Your task to perform on an android device: In the Fit App ,set a goal of 10000 steps
Image 0: 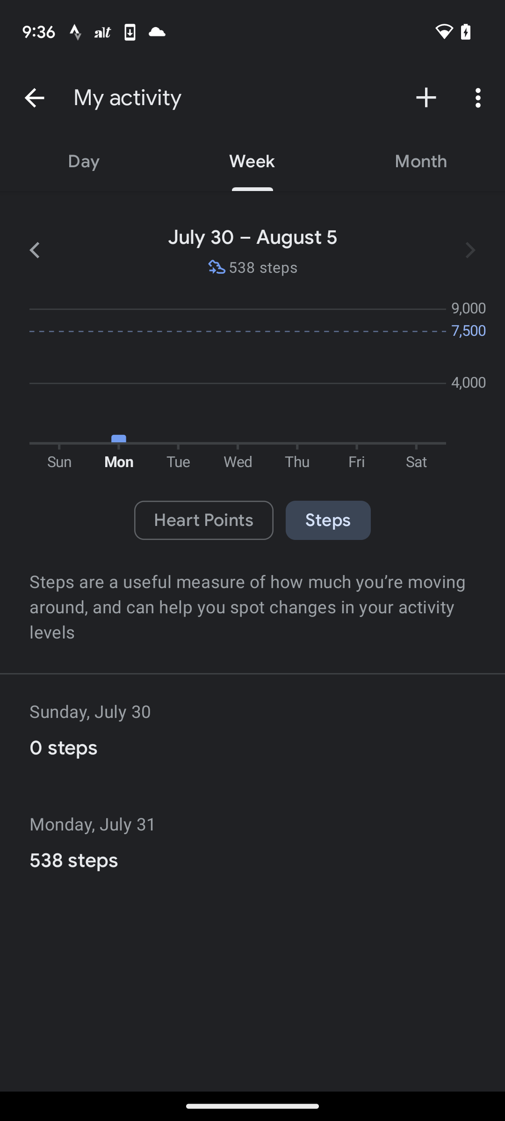
Click on the back icon at the top right corner
Step 0: click (34, 98)
Image 1: 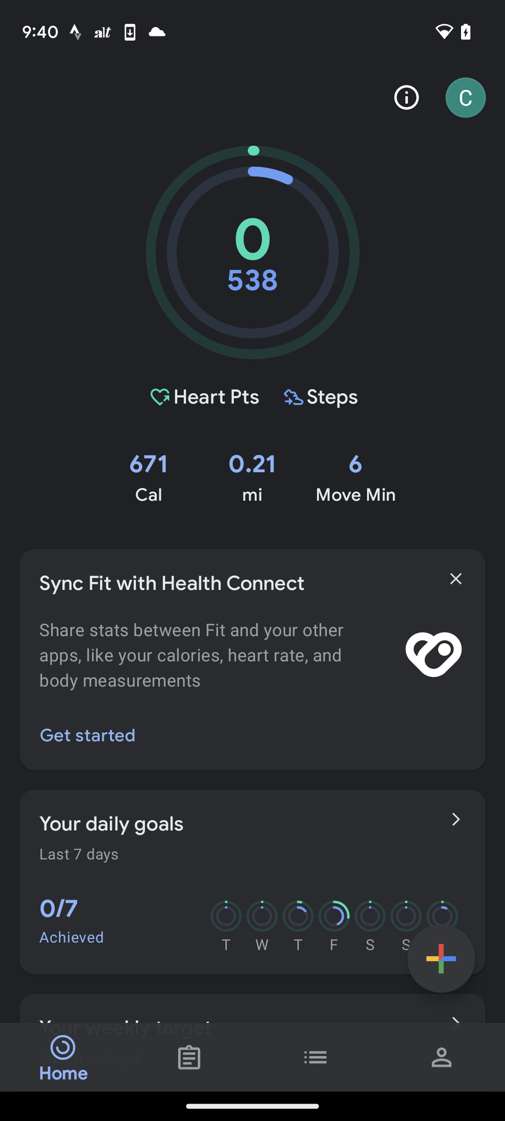
Click on the 538 inside the double circles
Step 1: click (252, 239)
Image 2: 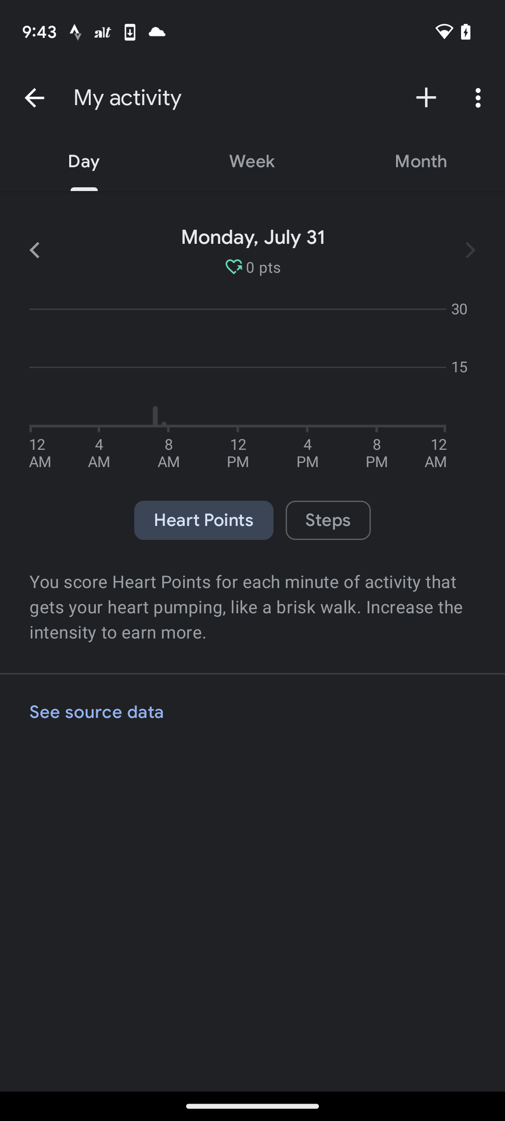
Click on the plus icon at the top right corner
Step 2: click (426, 98)
Image 3: 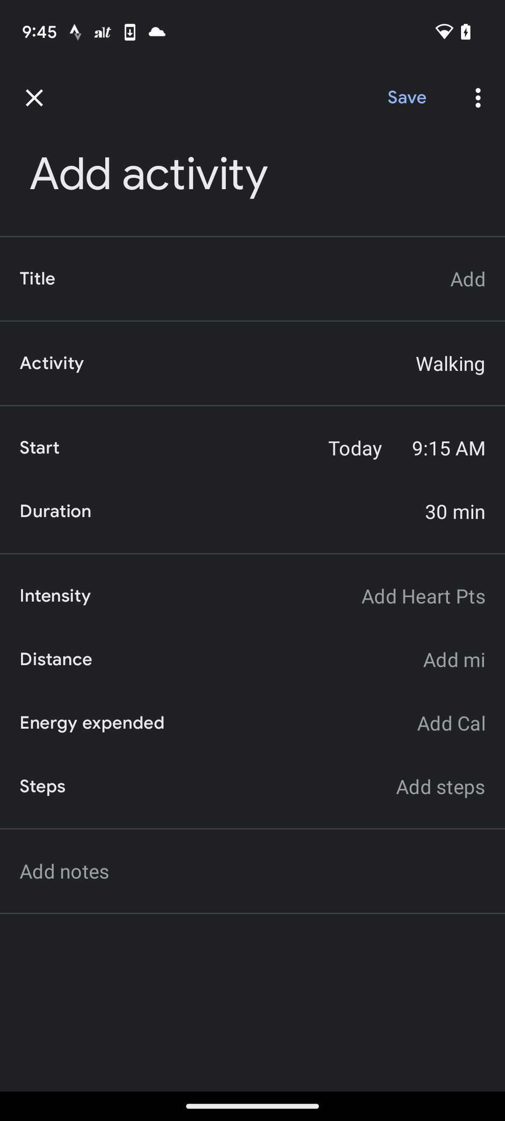
Click on the add steps option
Step 3: click (198, 786)
Image 4: 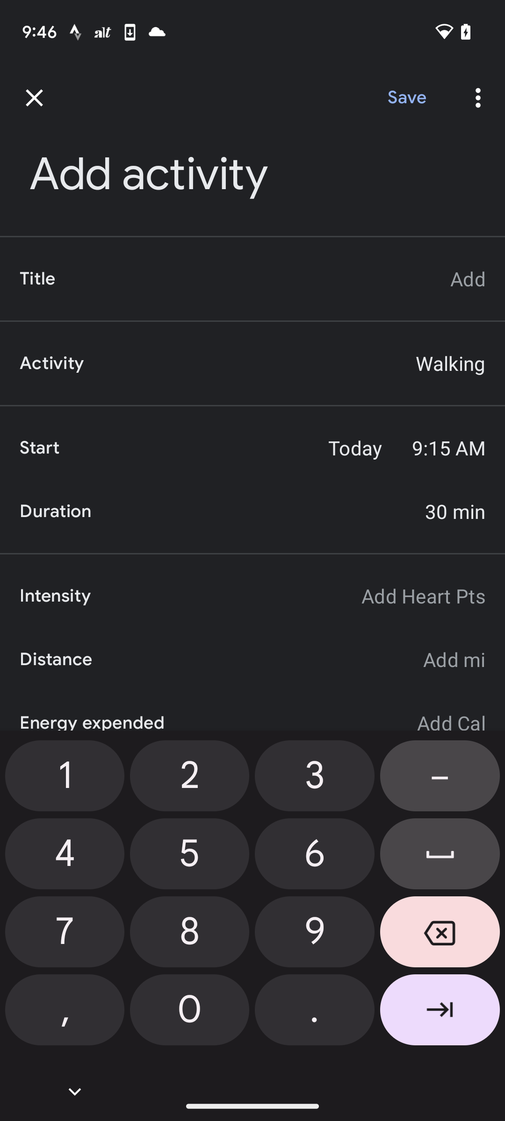
Enter the 10000 steps
Step 4: click (65, 779)
Image 6: 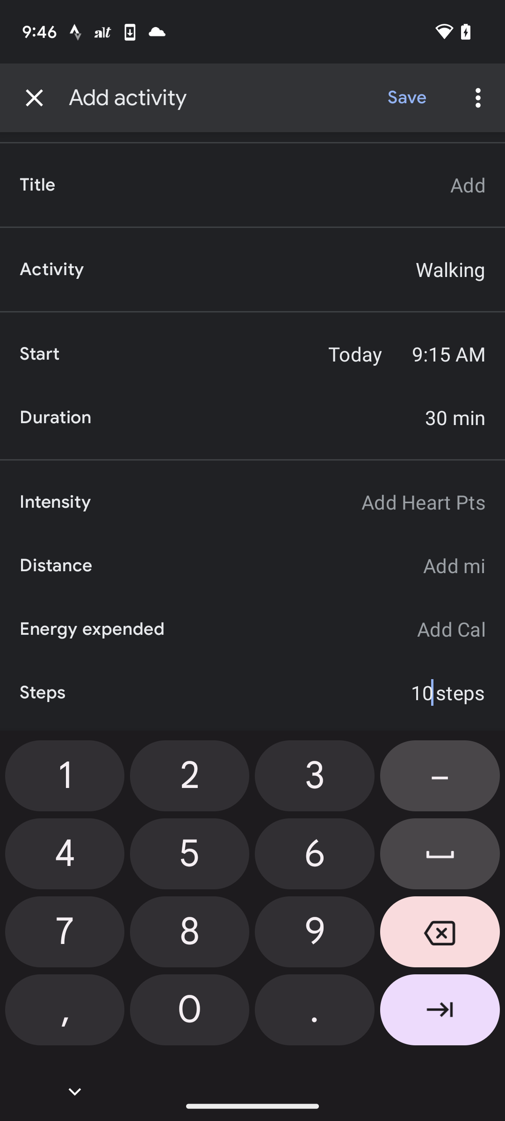
Enter the 10000 steps
Step 6: click (189, 1009)
Image 7: 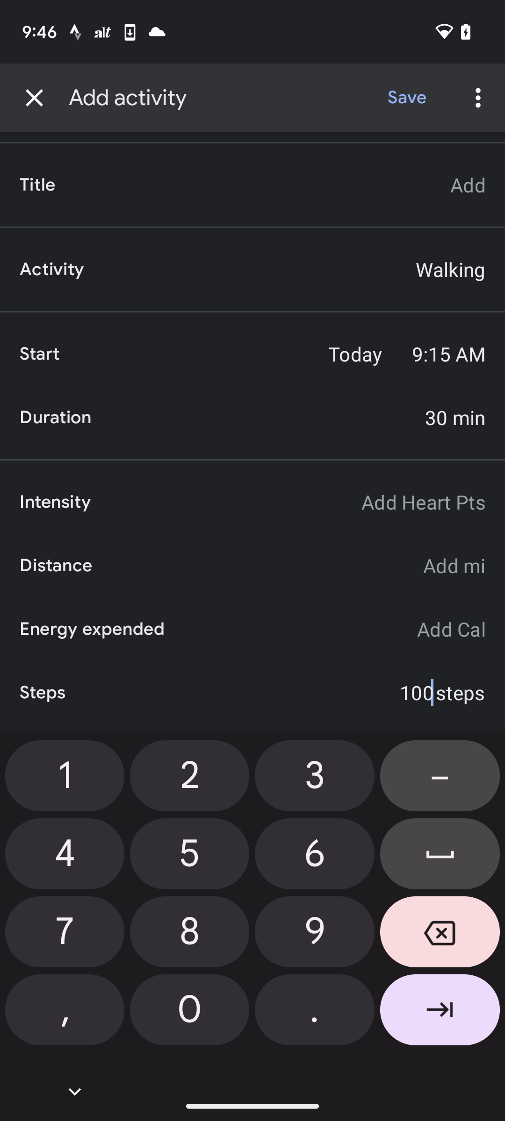
Enter the 10000 steps
Step 7: click (189, 1013)
Image 9: 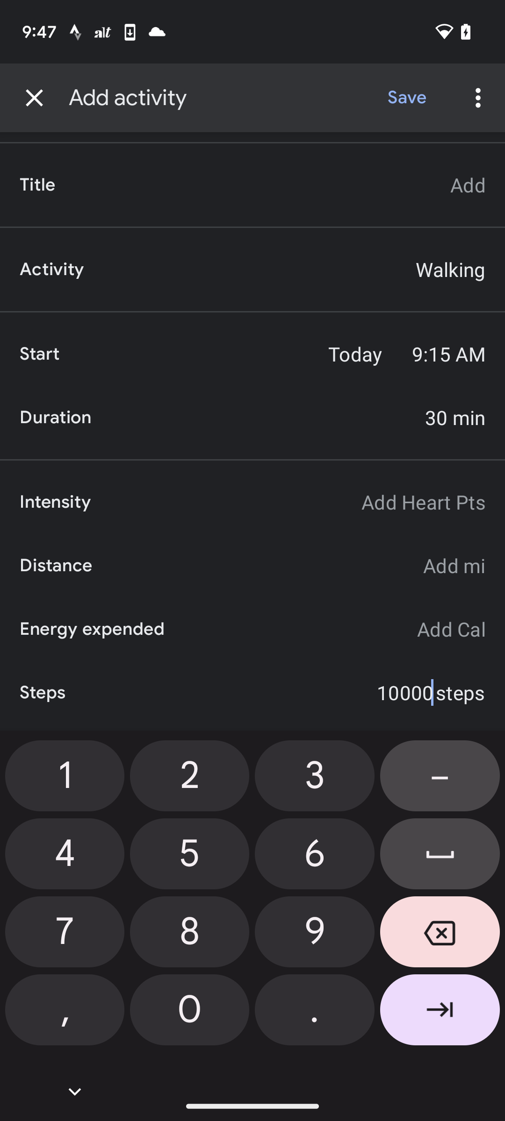
Click on the save option at the top right corner
Step 9: click (406, 98)